Your task to perform on an android device: Tomorrow is my cycling event. For tomorrow, I want to practice cycling and use a stopwatch for practice.
Image 0: 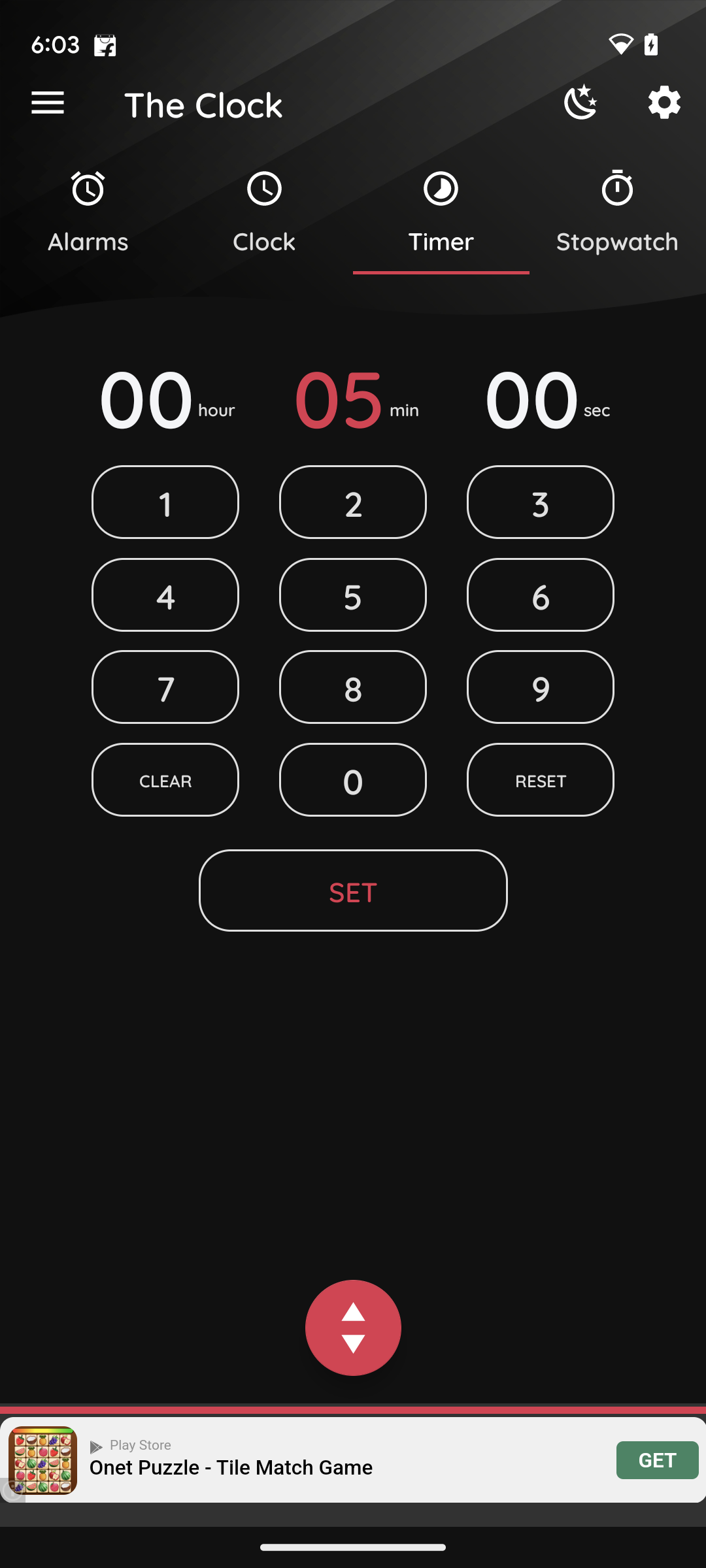
Tap on the stopwatch present on the screen.
Step 0: click (618, 212)
Image 1: 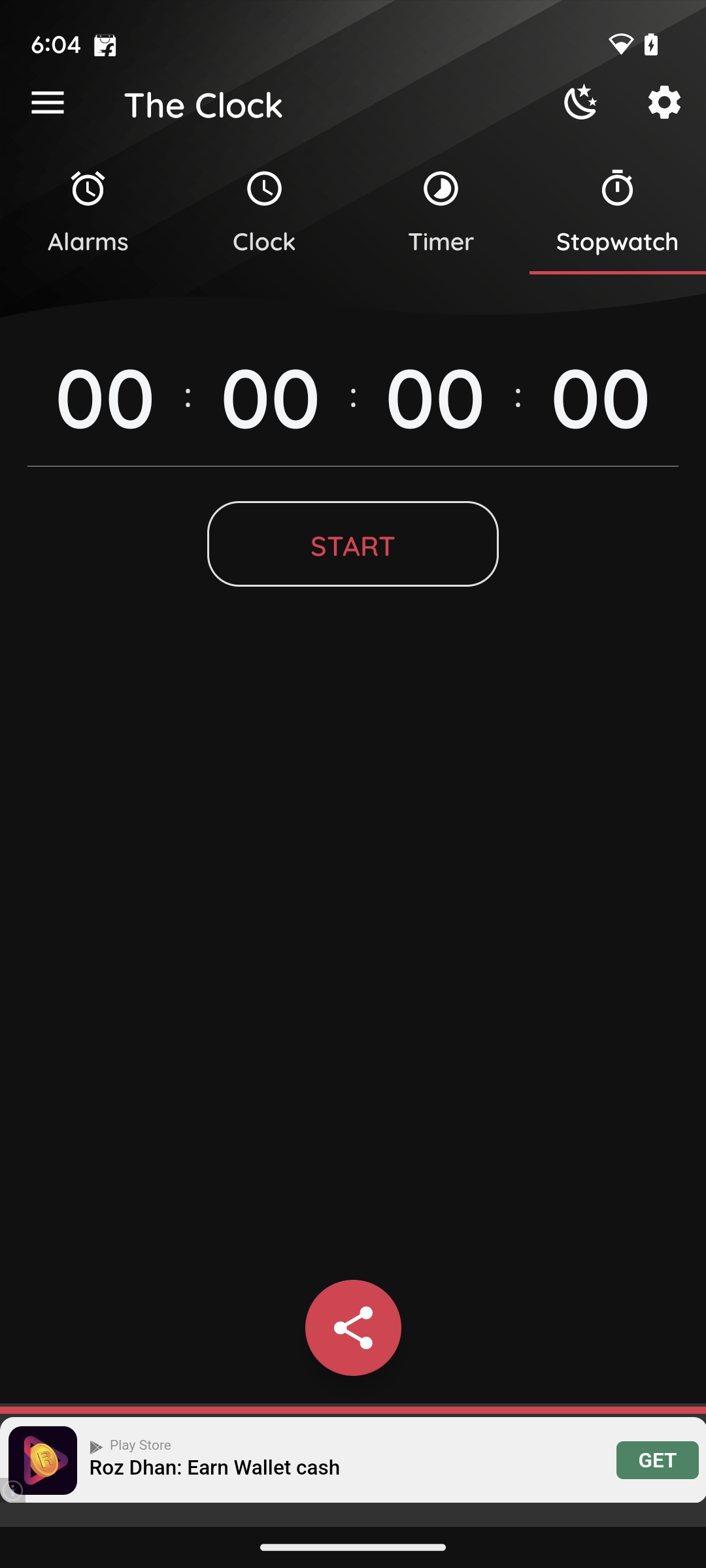
Tap on start.
Step 1: click (352, 544)